Your task to perform on an android device: Practice the basics of finding place value in the Khan Academy app.
Image 0: 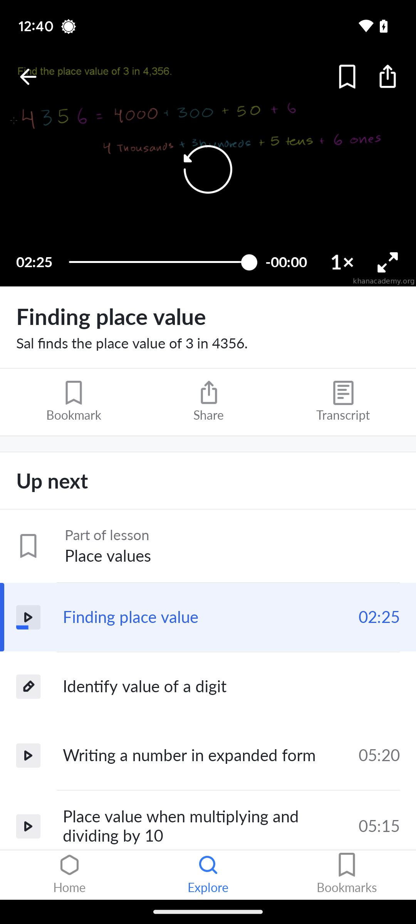
Click on the Identify value of a digit in the Up next section.
Step 0: click (231, 686)
Image 1: 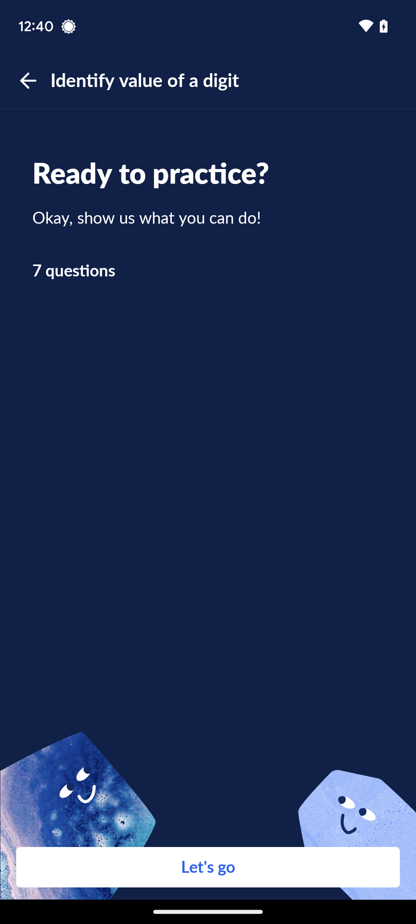
Click on Let's go at the bottom of the screen.
Step 1: click (208, 867)
Image 2: 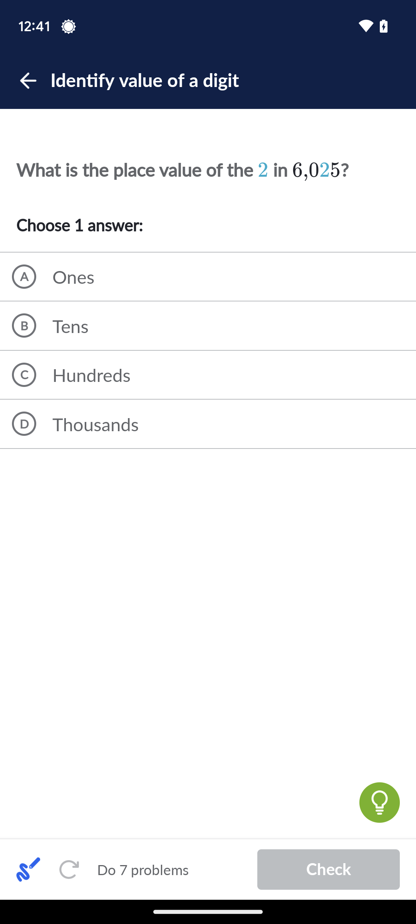
Select B option.
Step 2: click (209, 325)
Image 3: 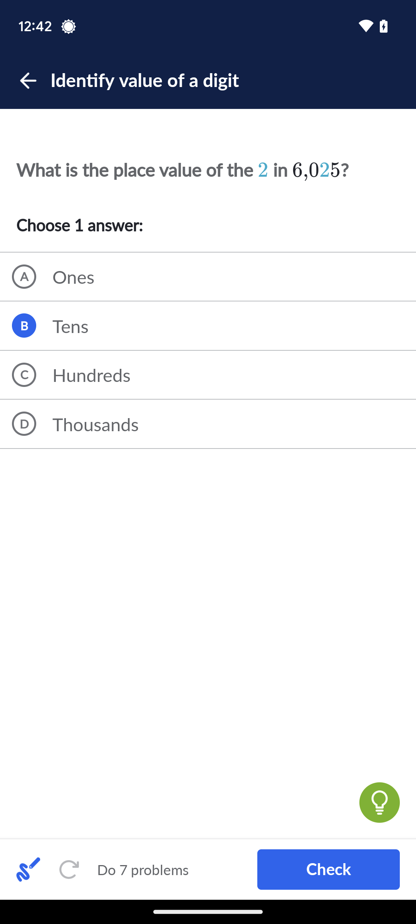
Click on the Check tab at the bottom-right of the screen.
Step 3: click (328, 869)
Image 5: 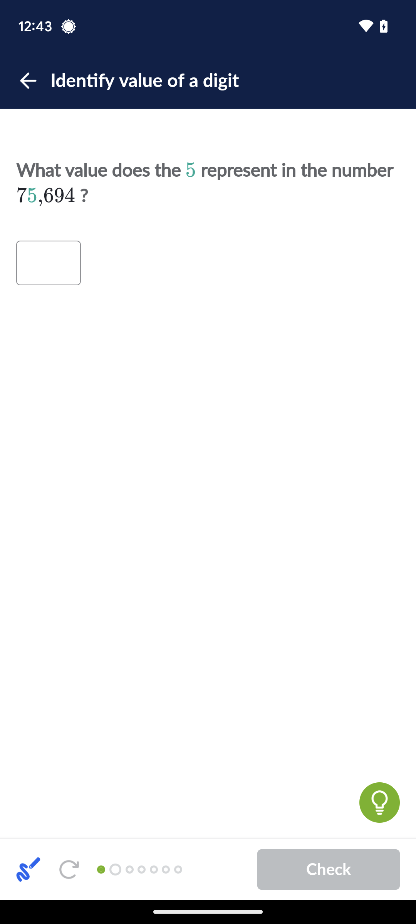
Click on the Next question tab at the bottom-right of the screen.
Step 5: wait
Image 6: 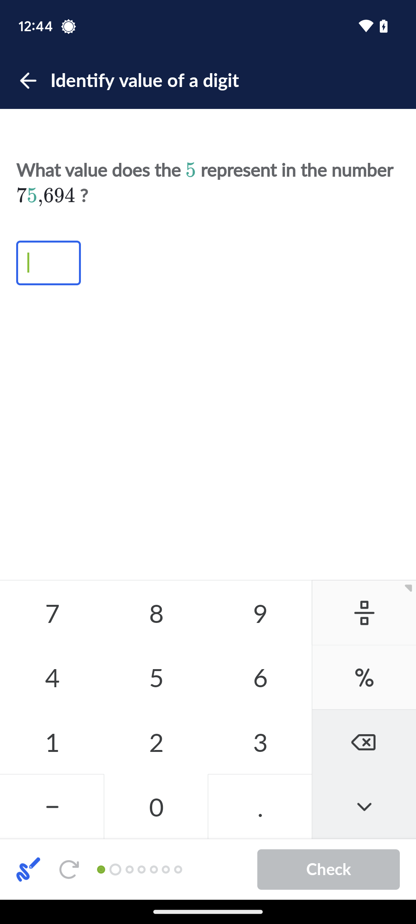
Type in the Answer as 1000.
Step 6: click (52, 742)
Image 7: 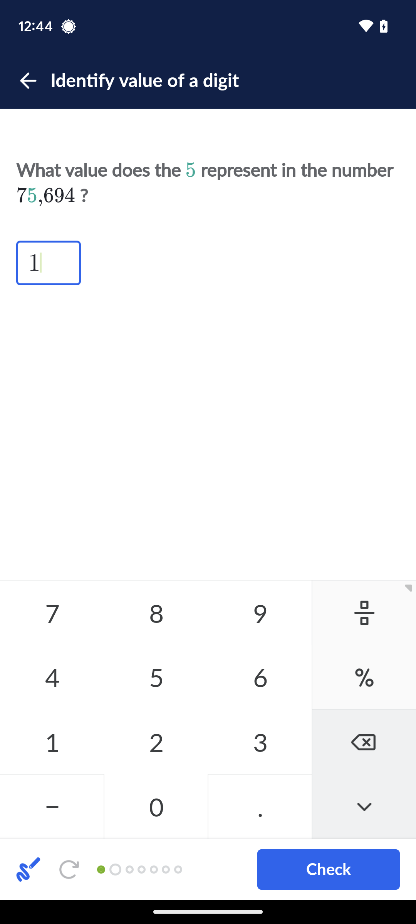
Type in the Answer as 1000.
Step 7: click (156, 807)
Image 8: 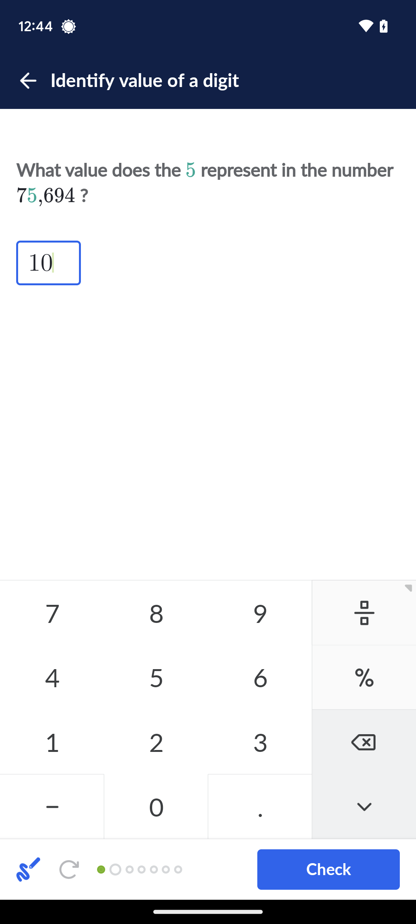
Type in the Answer as 1000.
Step 8: click (156, 807)
Image 9: 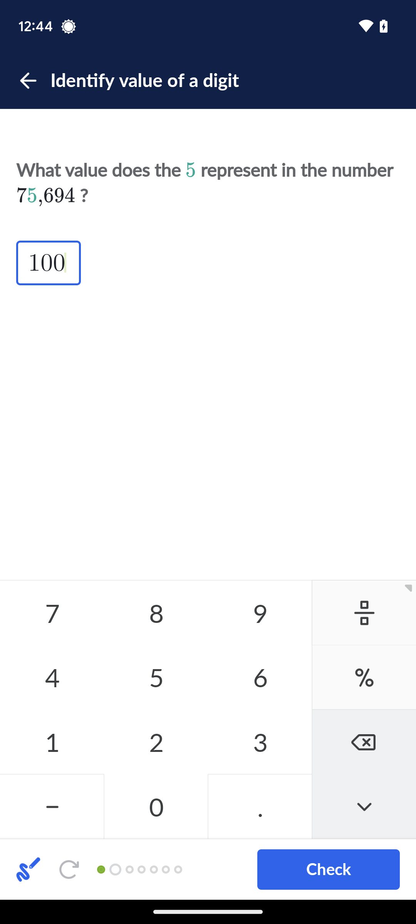
Type in the Answer as 1000.
Step 9: click (156, 807)
Image 10: 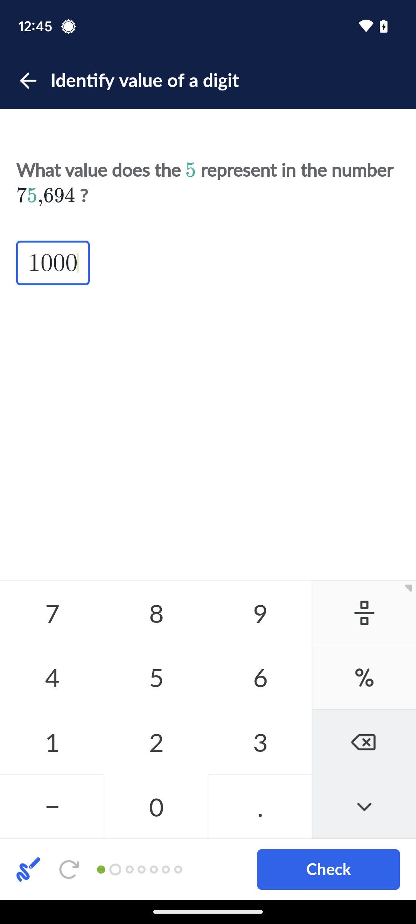
Click on the Check tab at the bottom-right of the screen.
Step 10: click (328, 869)
Image 12: 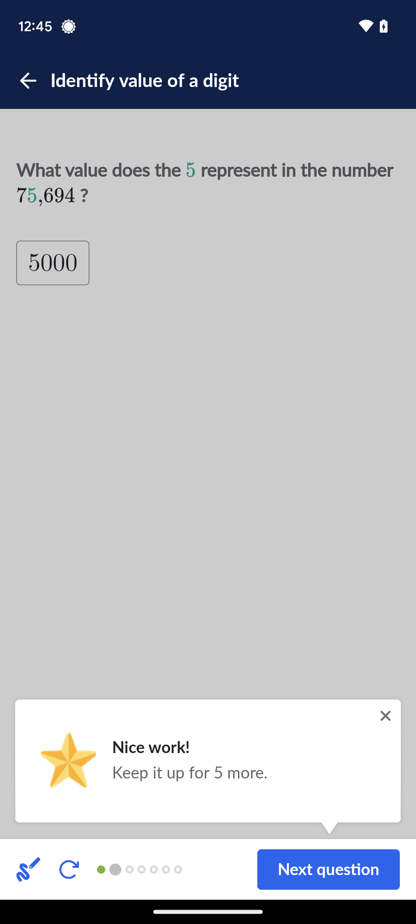
Click on the Next question tab at the bottom-right of the screen.
Step 12: click (328, 869)
Image 13: 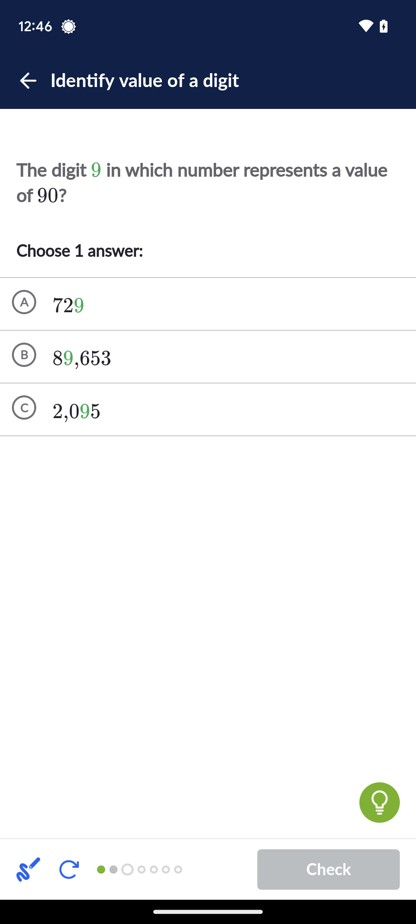
Select the C option.
Step 13: click (209, 409)
Image 14: 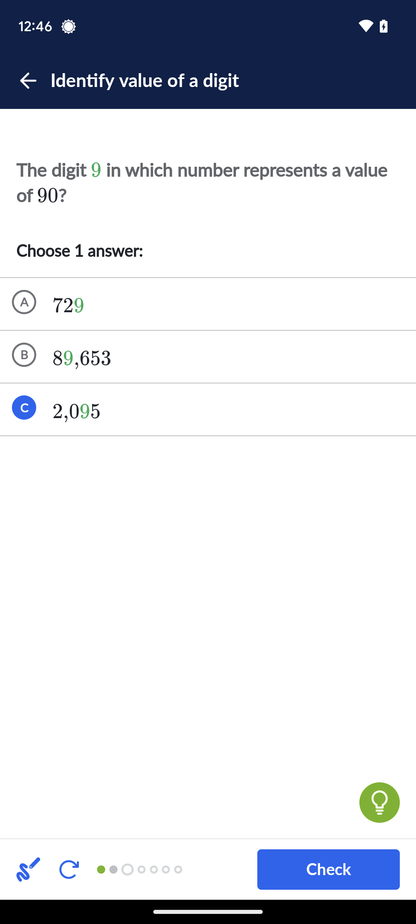
Click on the Check tab at the bottom-right of the screen.
Step 14: click (328, 869)
Image 15: 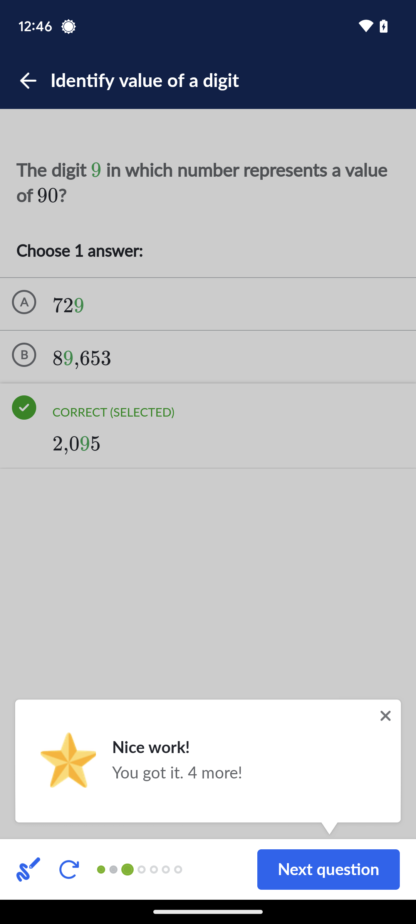
Click on the Next question tab at the bottom-right of the screen.
Step 15: click (328, 869)
Image 16: 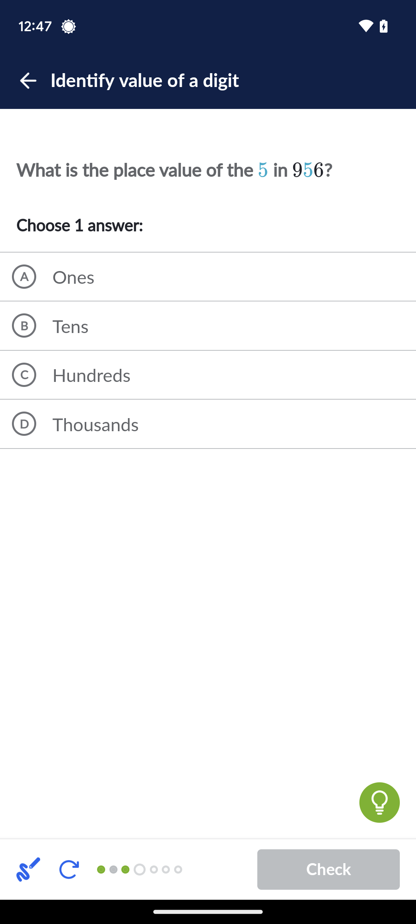
Select the B option.
Step 16: click (209, 325)
Image 17: 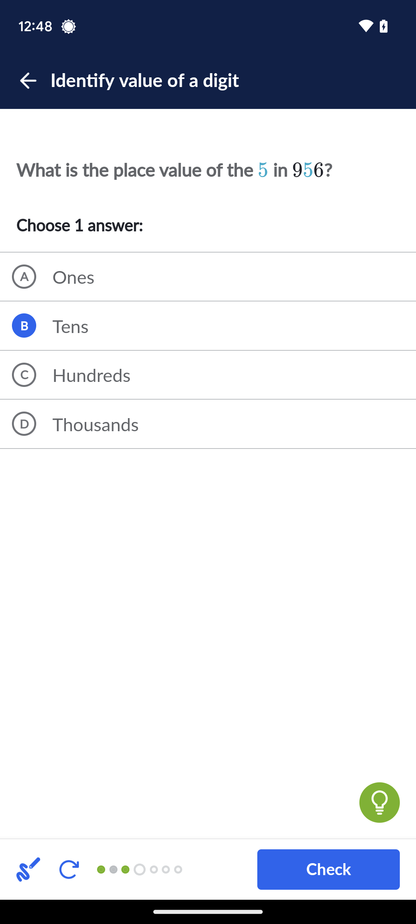
Click on the Check tab at the bottom-right of the screen.
Step 17: click (328, 869)
Image 18: 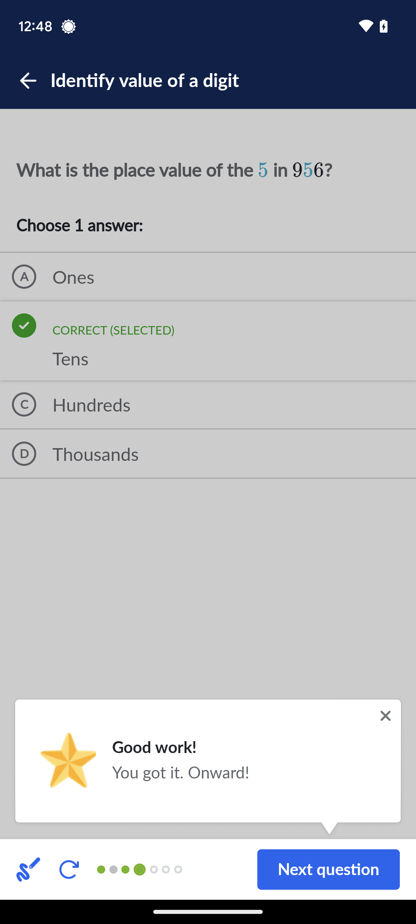
Click on the Next question tab at the bottom-right of the screen.
Step 18: click (328, 869)
Image 19: 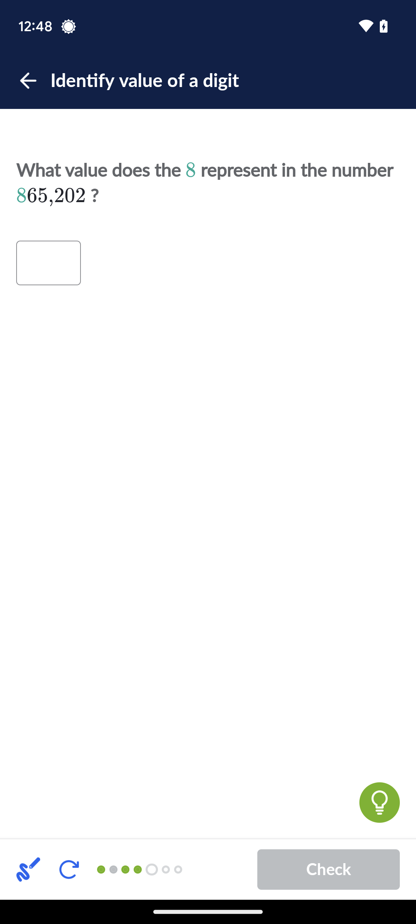
Click on the Next question tab at the bottom-right of the screen.
Step 19: wait
Image 20: 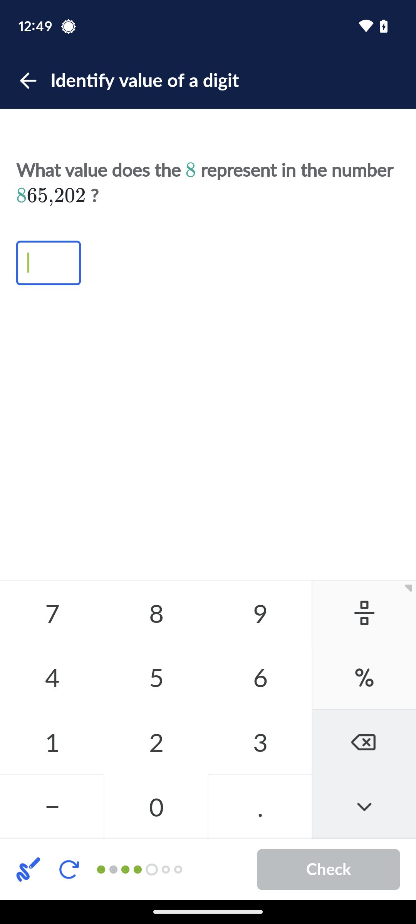
Type 800,000 in the answer box.
Step 20: click (156, 613)
Image 21: 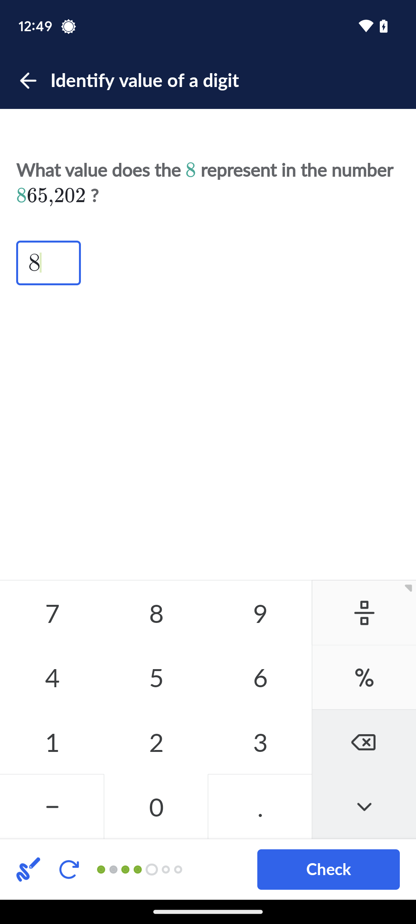
Type 800,000 in the answer box.
Step 21: click (156, 807)
Image 22: 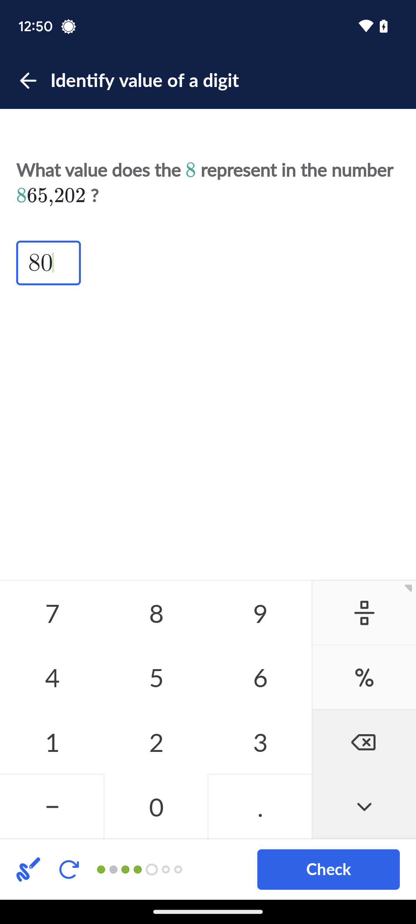
Type 800,000 in the answer box.
Step 22: click (156, 807)
Image 23: 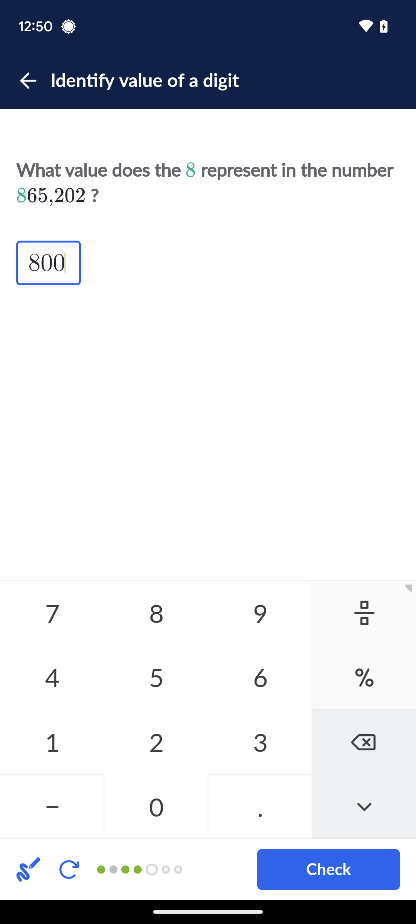
Type 800,000 in the answer box.
Step 23: click (156, 807)
Image 24: 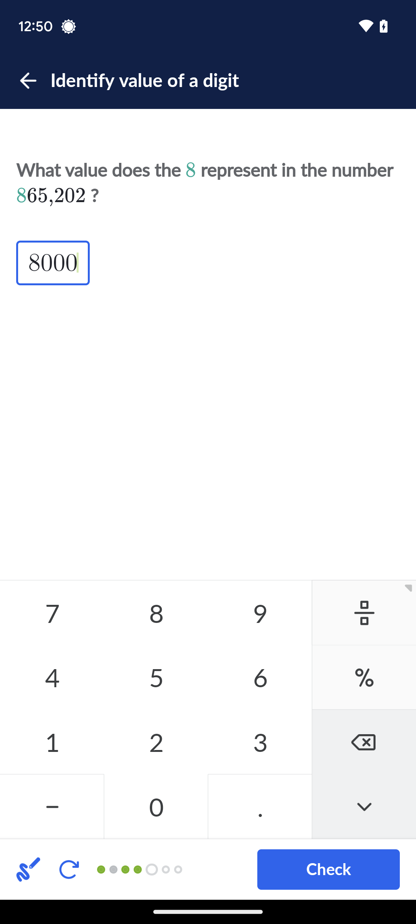
Type 800,000 in the answer box.
Step 24: click (156, 807)
Image 25: 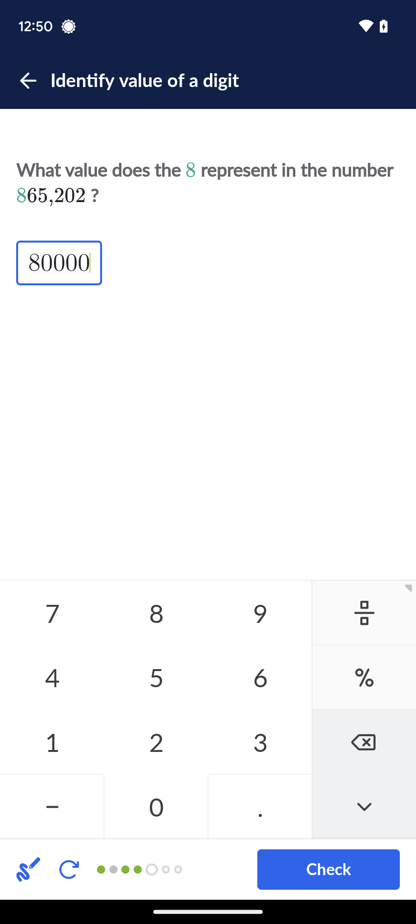
Type 800,000 in the answer box.
Step 25: click (156, 807)
Image 26: 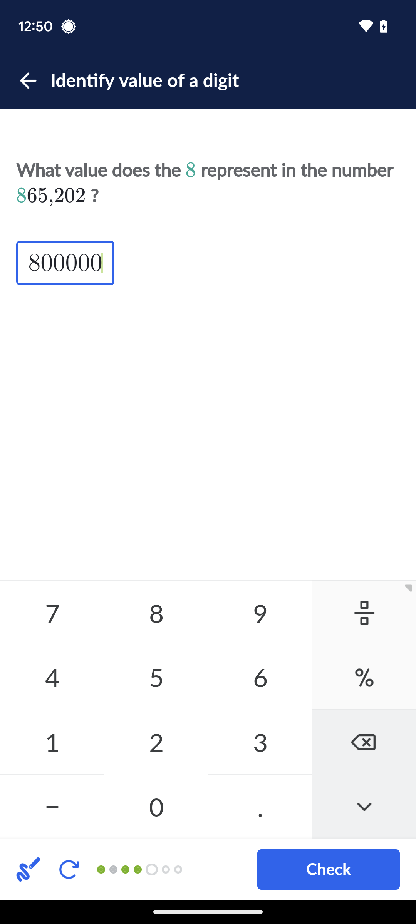
Click on the Check tab at the bottom-right of the screen.
Step 26: click (328, 869)
Image 27: 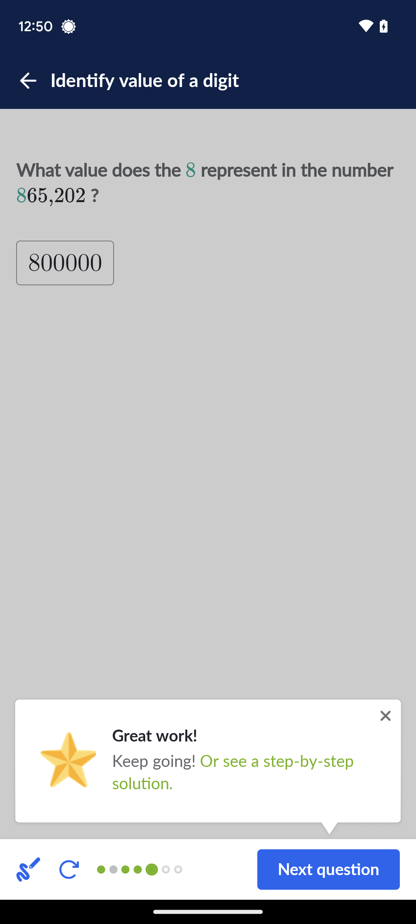
Click on the Next question tab at the bottom-right of the screen.
Step 27: click (328, 869)
Image 28: 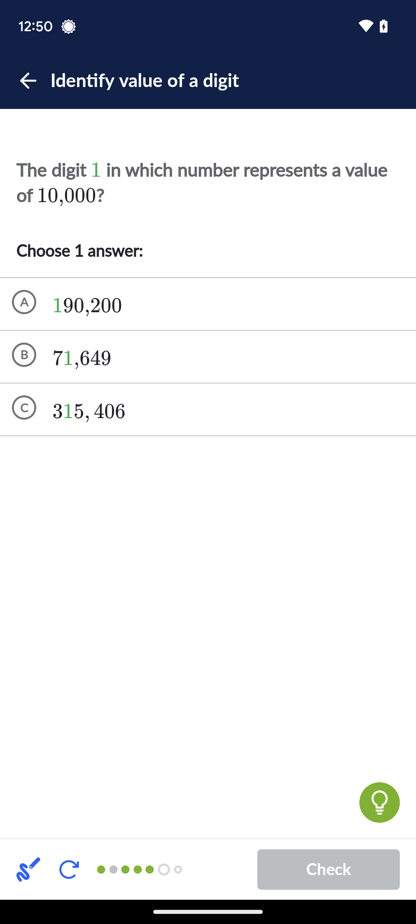
Select C option.
Step 28: click (209, 409)
Image 29: 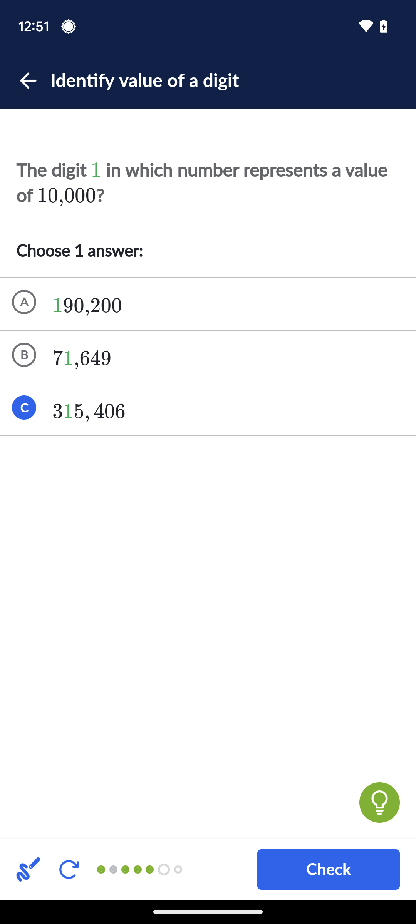
Click on the Check tab at the bottom-right of the screen.
Step 29: click (328, 869)